Your task to perform on an android device: I want to open the existing Cook document in Microsoft Word so I can quickly look it up.
Image 0: 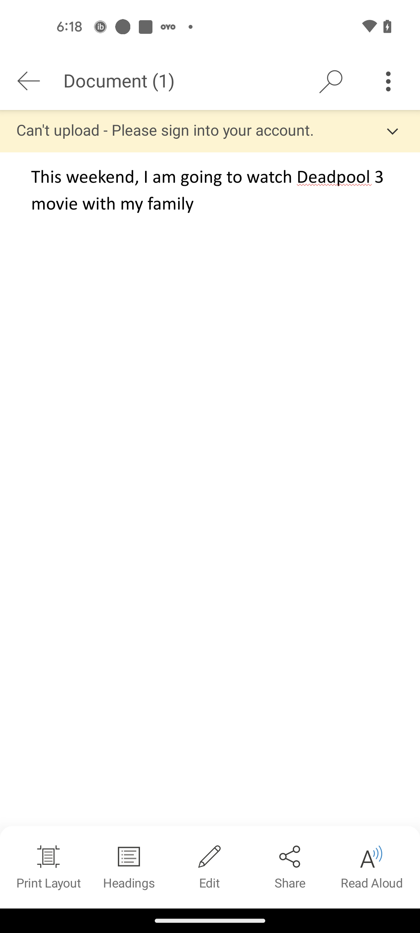
Go back to the previous page
Step 0: press back button
Image 1: 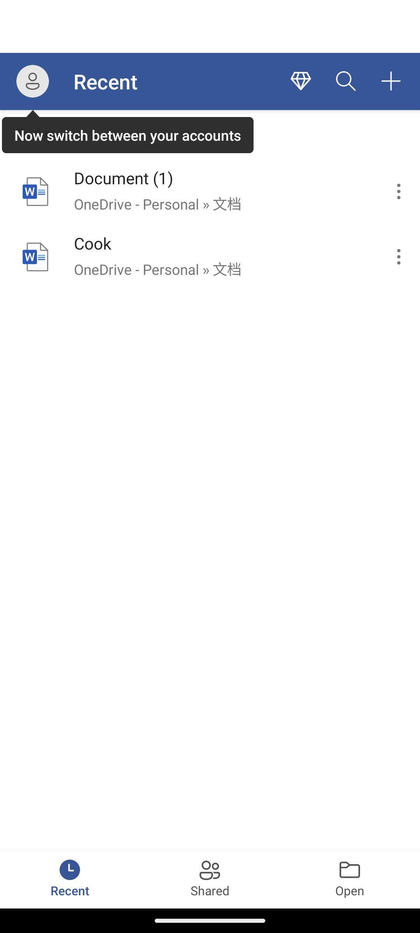
Open the Cook document
Step 1: click (221, 244)